Your task to perform on an android device: I am going to buy new gardening tools, so I want more clarity about tools. Upload the first picture in the Dropbox app for more knowledge.
Image 0: 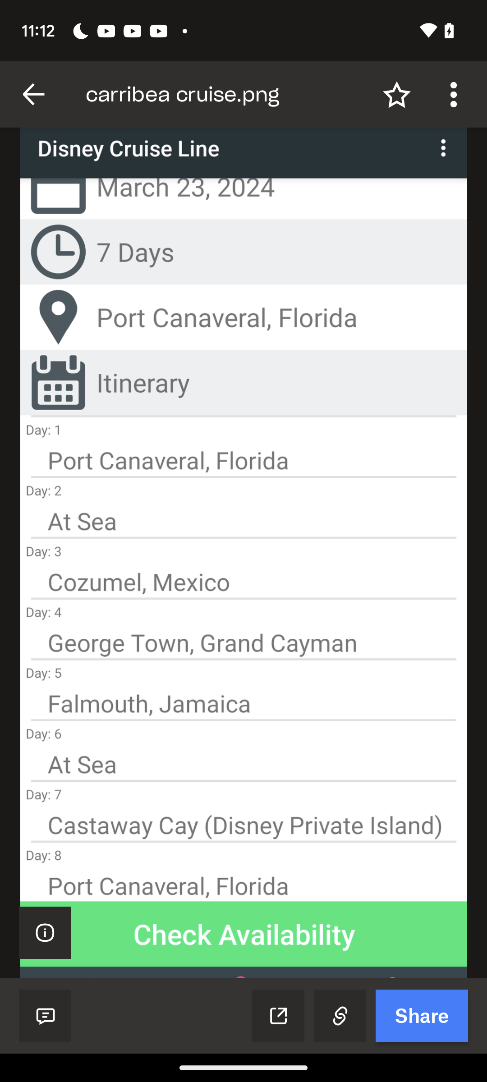
Go back to the previous screen
Step 0: press back button
Image 1: 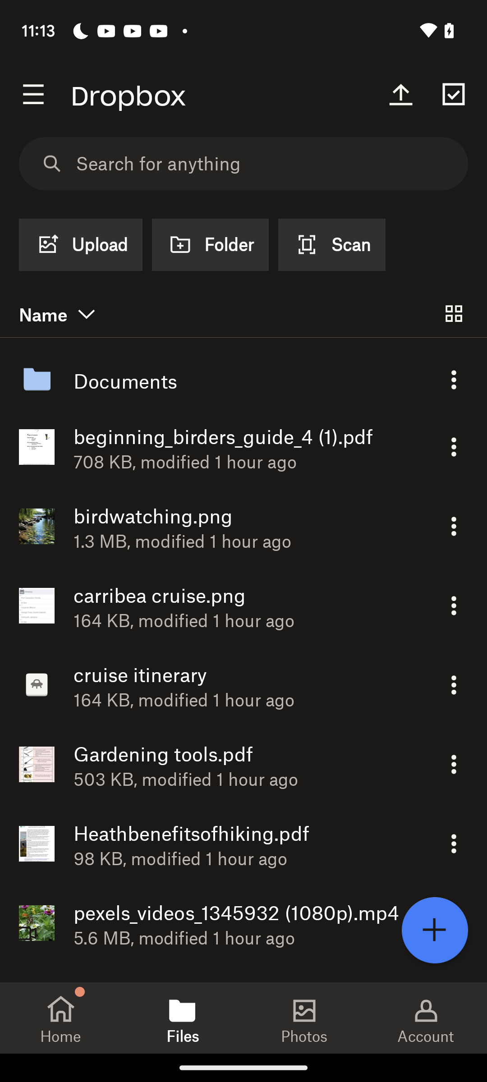
Click on the upload option at the left of the screen
Step 1: click (80, 245)
Image 2: 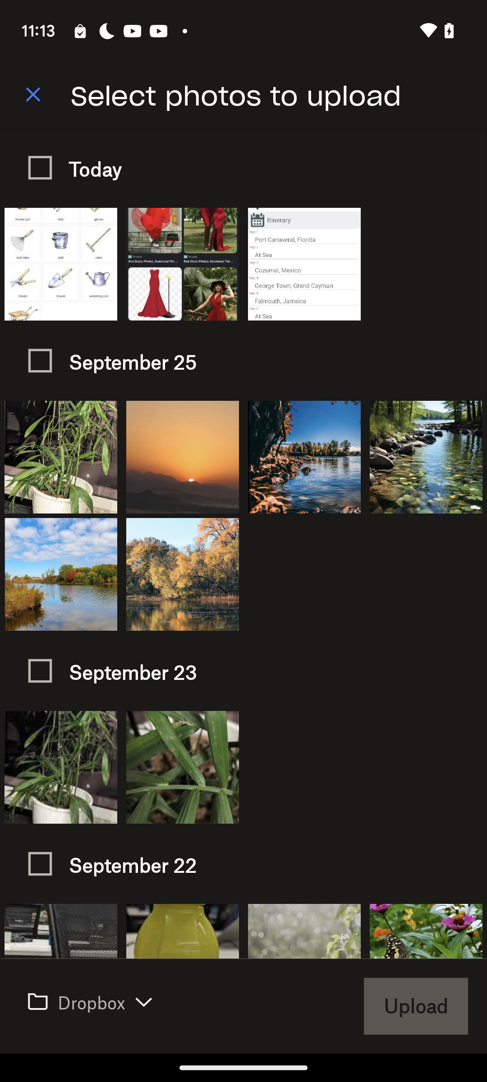
Click on the first recent picture
Step 2: click (61, 264)
Image 3: 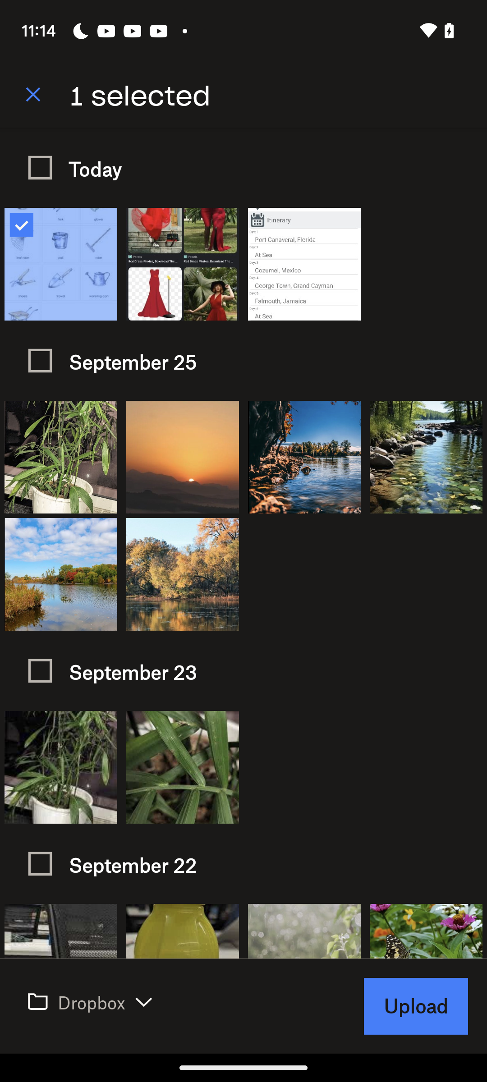
Click on the upload option at the bottom right of the screen
Step 3: click (416, 1006)
Image 4: 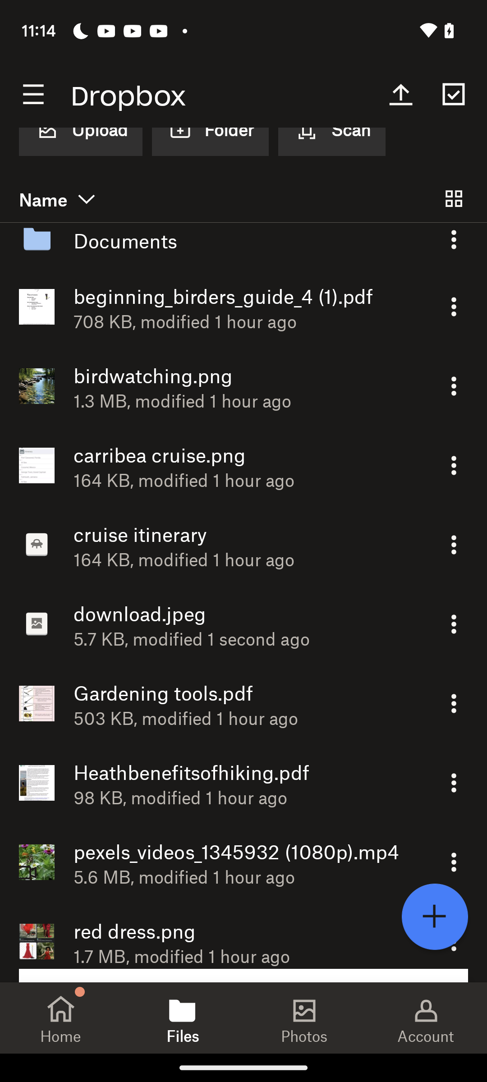
Click on the upload option at the bottom right of the screen
Step 4: wait